Your task to perform on an android device: I need a new Nike shoes because I have a badminton match next week, so I want to check it out on the Flipkart app 
Image 0: 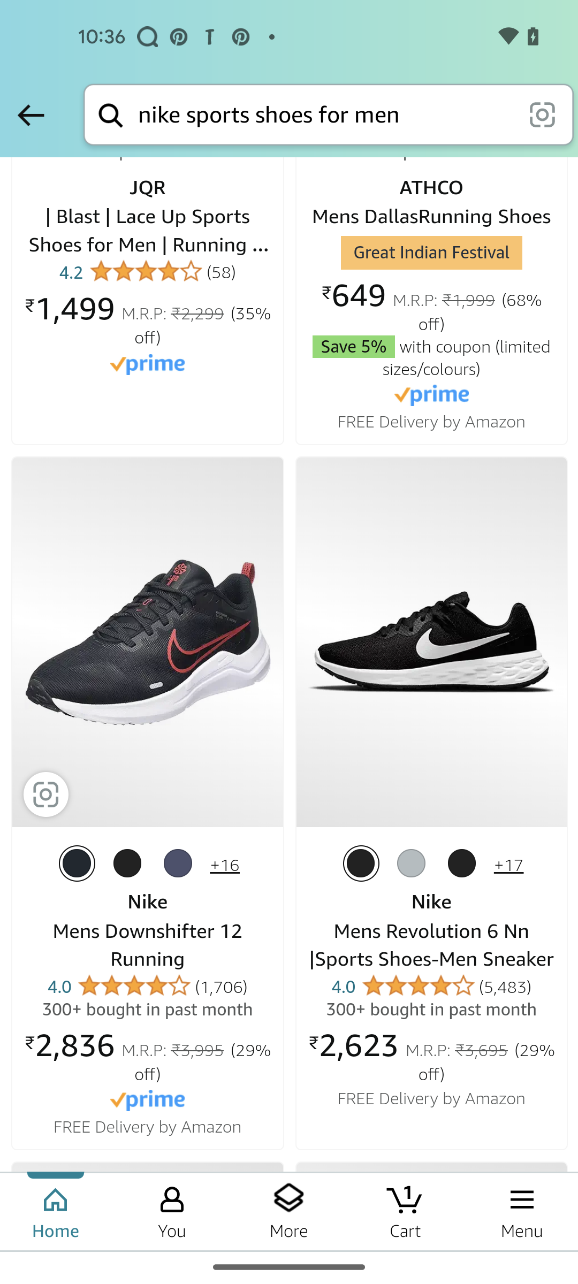
Open the flipkart app
Step 0: open app "Flipkart"
Image 1: 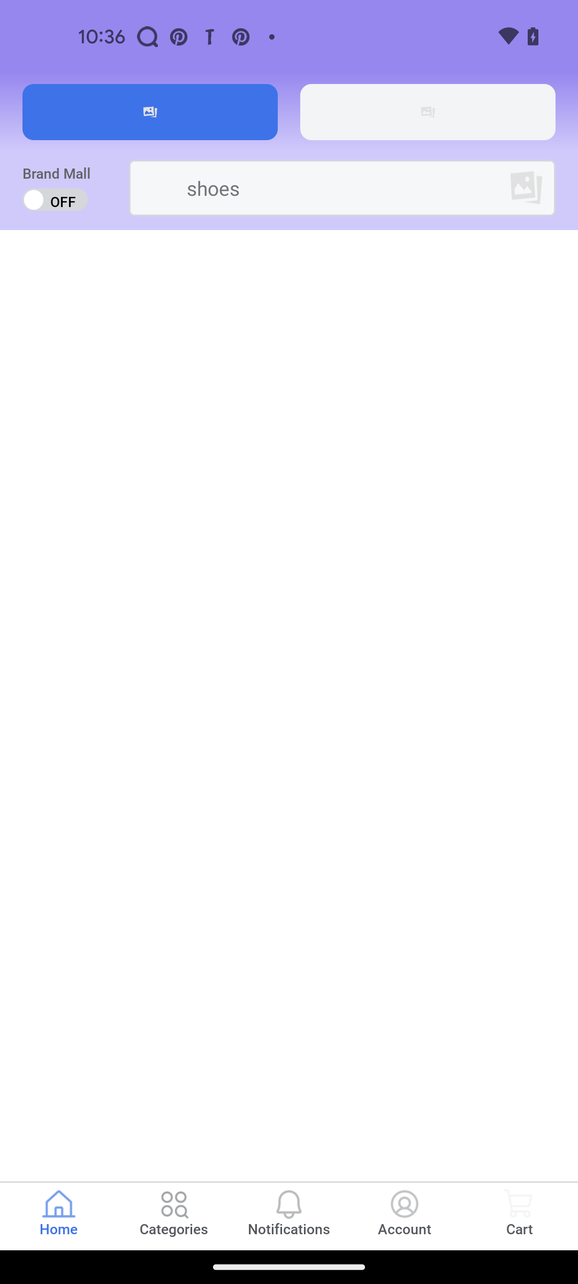
Open the flipkart app
Step 1: wait
Image 2: 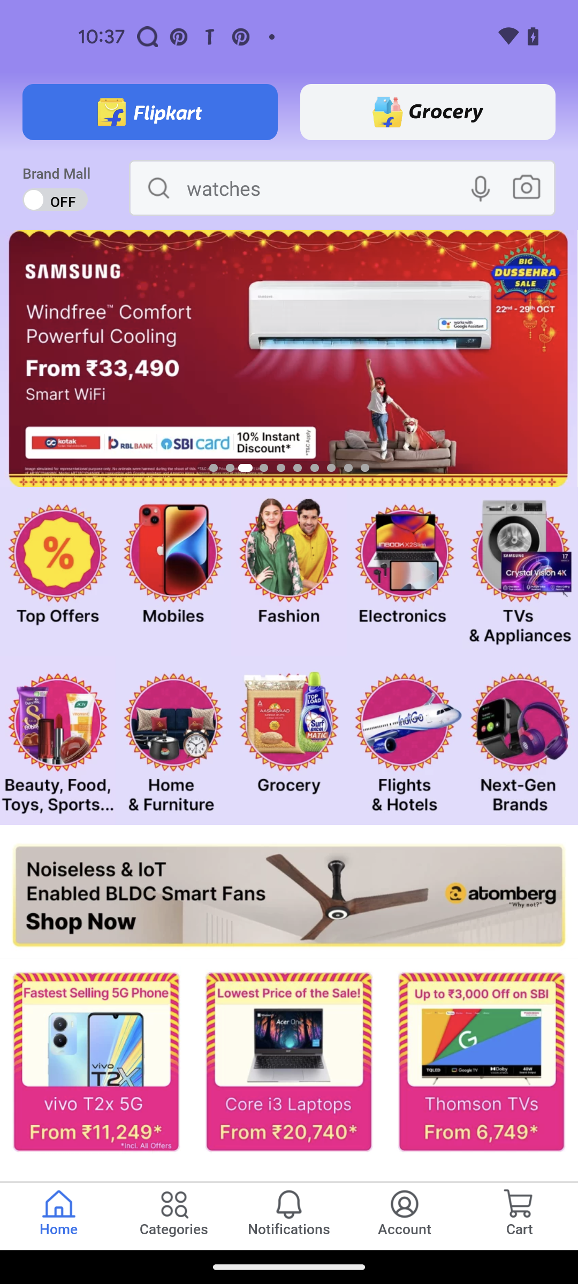
click on the search bar
Step 2: click (325, 197)
Image 3: 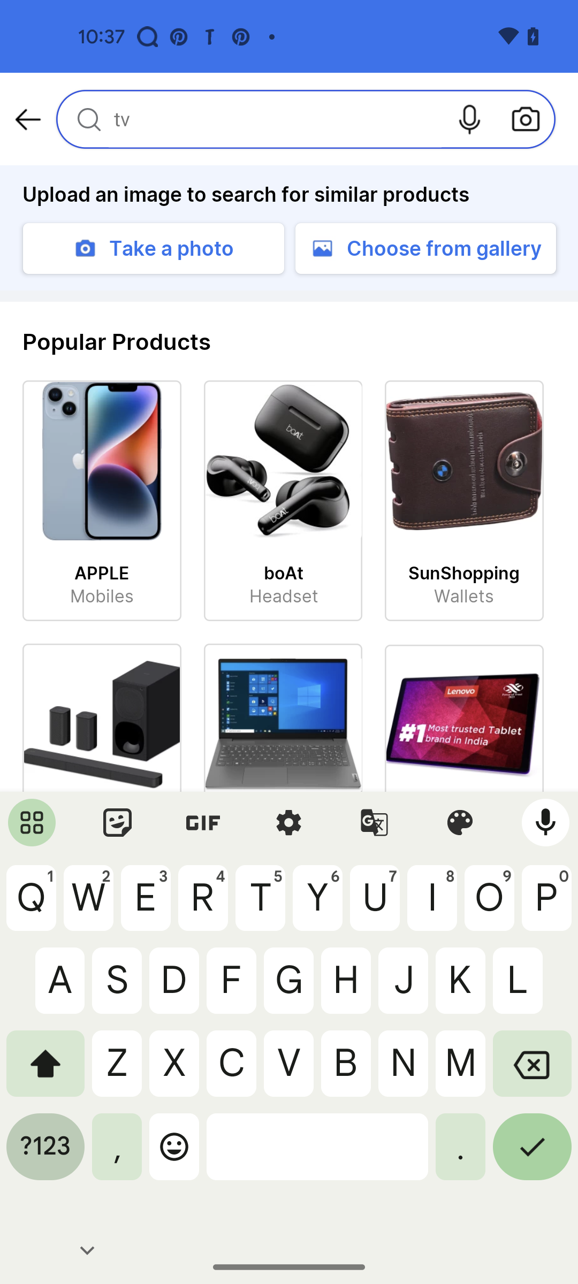
search for the nike shoes
Step 3: type "Nike shoes"
Image 4: 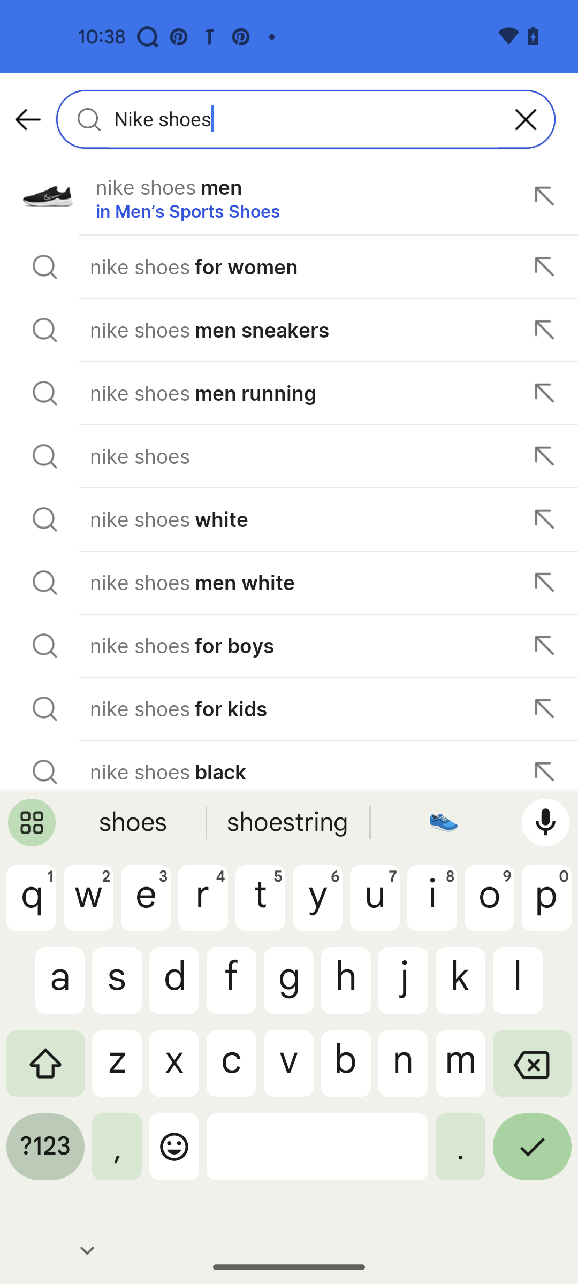
click on the tick button
Step 4: click (532, 1155)